Your task to perform on an android device: I want to change the timing for my tennis tournament since the event has been rescheduled to 9 a.m.
Image 0: 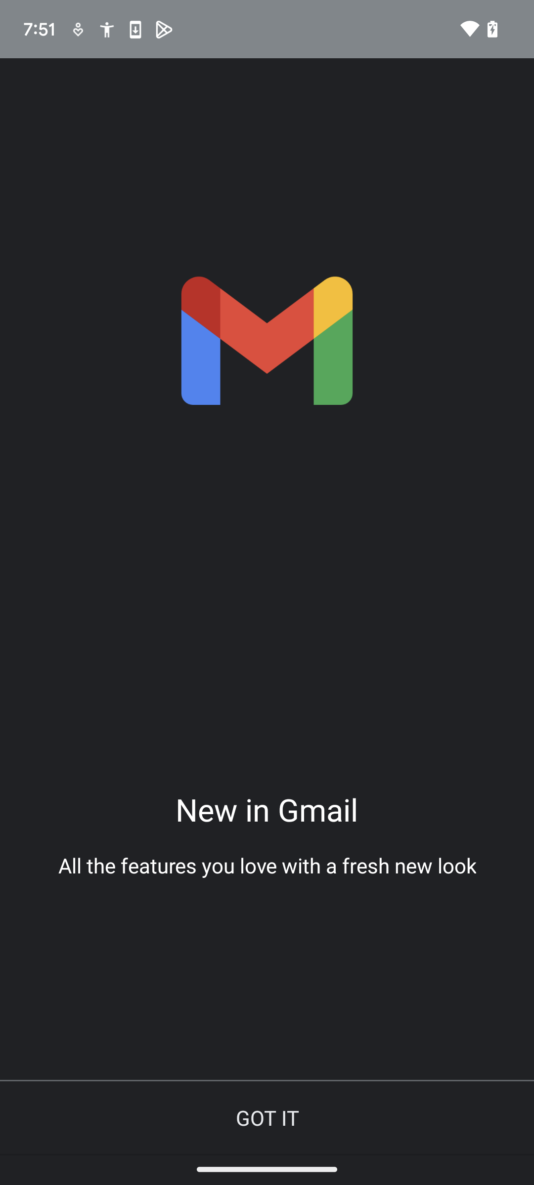
Open the Calendar app.
Step 0: open app "Calendar"
Image 1: 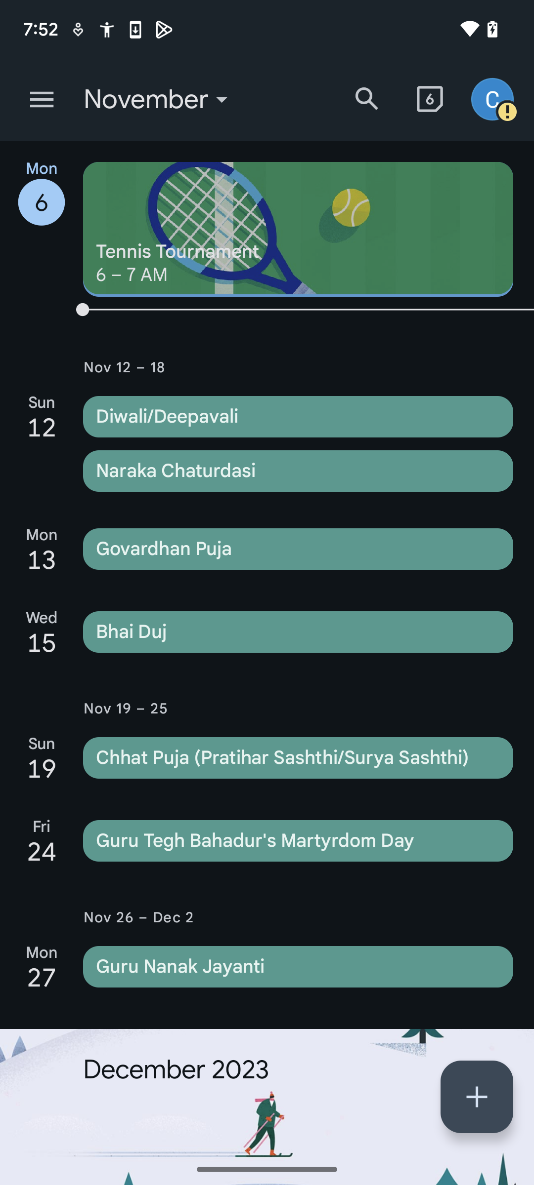
Click on the tennis tournament.
Step 1: click (298, 229)
Image 2: 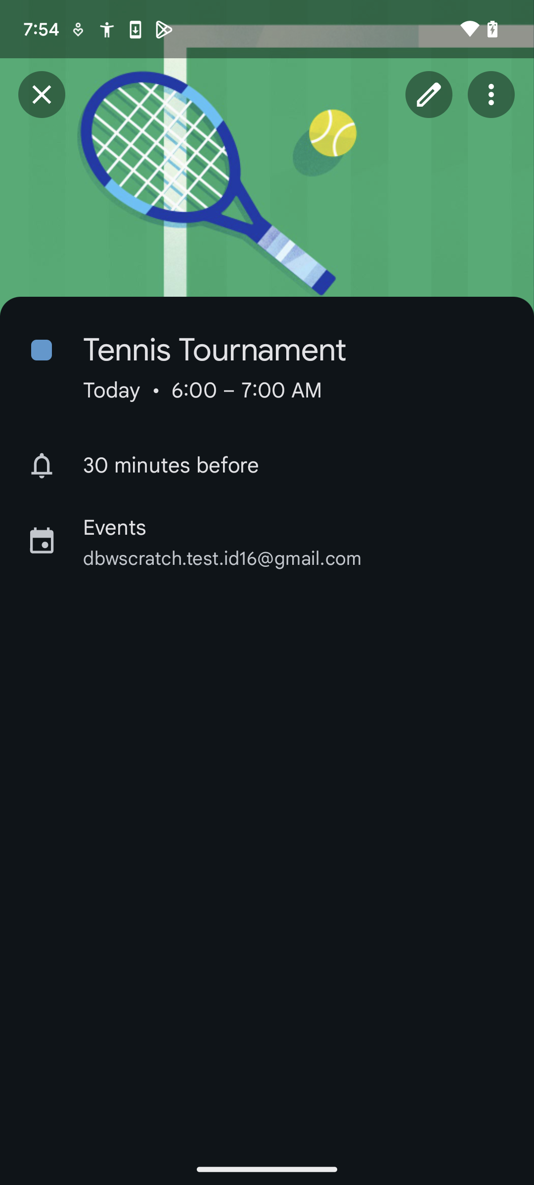
Select the pen icon at the top right corner.
Step 2: click (429, 94)
Image 3: 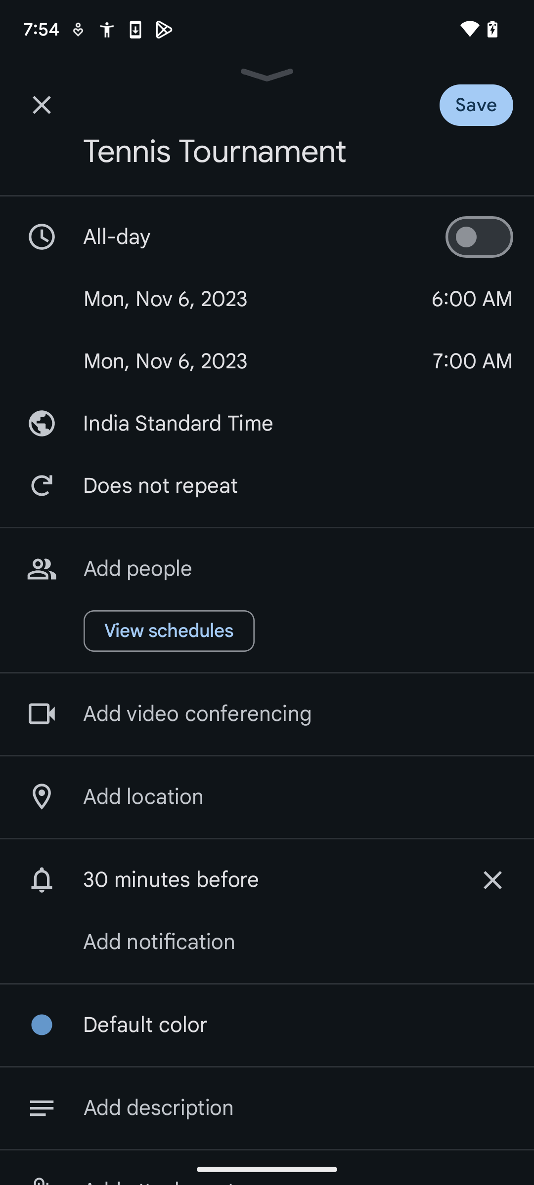
Click on the time at 6 a.m.
Step 3: click (472, 299)
Image 4: 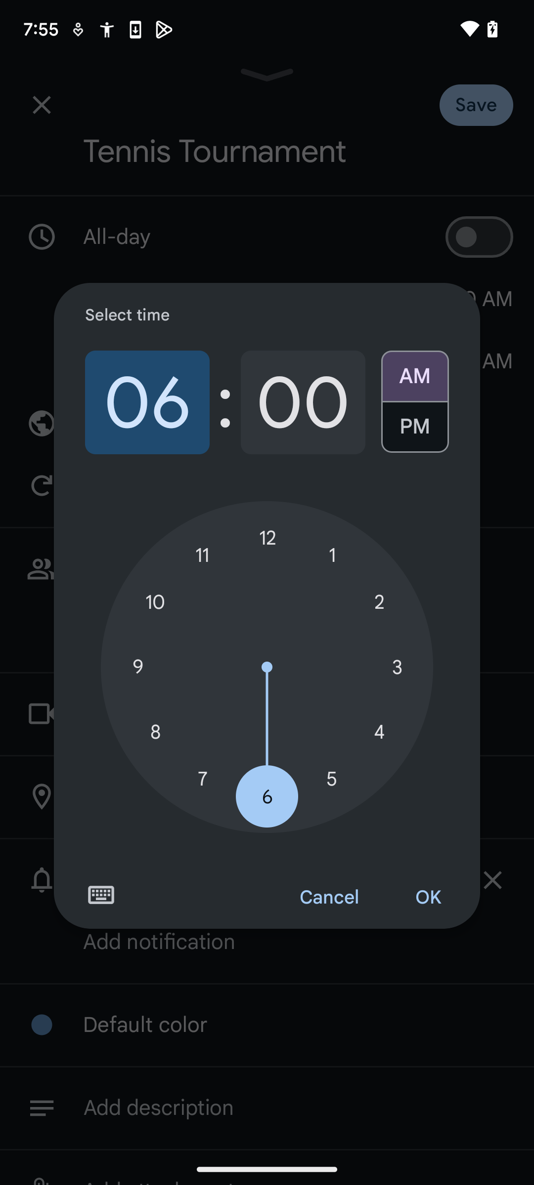
Change the time to 9 a.m.
Step 4: click (137, 667)
Image 5: 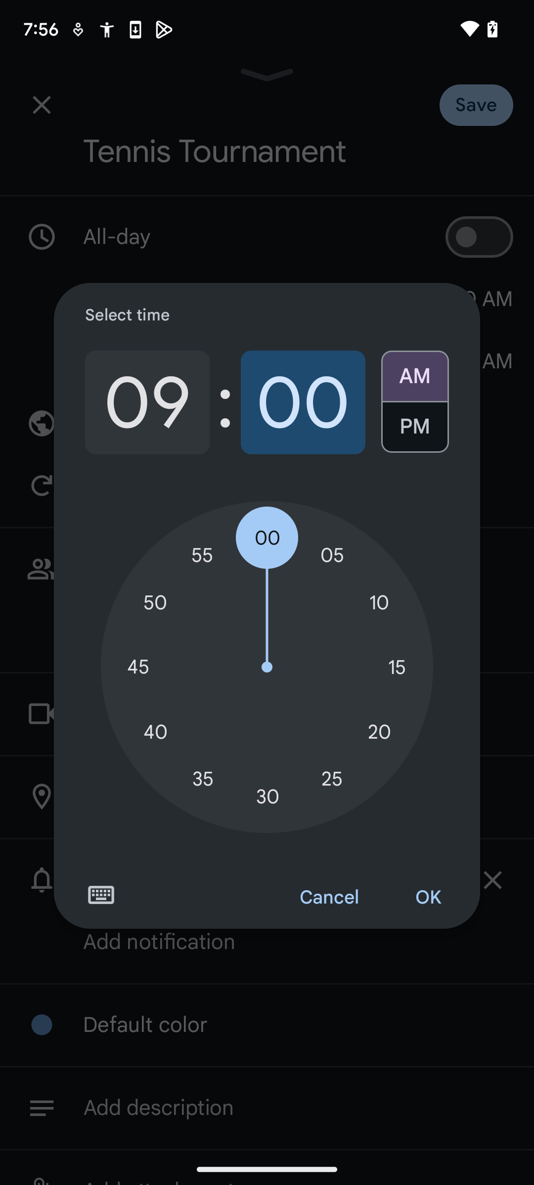
Click on ok button.
Step 5: click (428, 897)
Image 6: 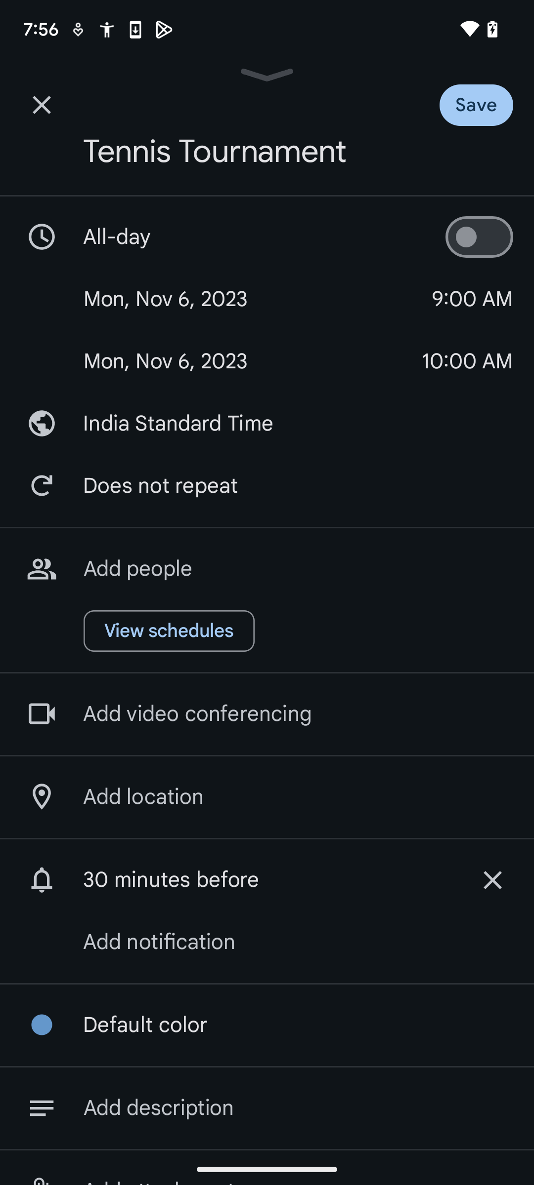
Click on the save button.
Step 6: click (497, 99)